Your task to perform on an android device: Because of my hectic schedule, I use CruiseMapper to search for the Cruise Schedule of Spirit of adventure for a one-way cruise vacation from London to Lisbon the month of January 2024.
Image 1: 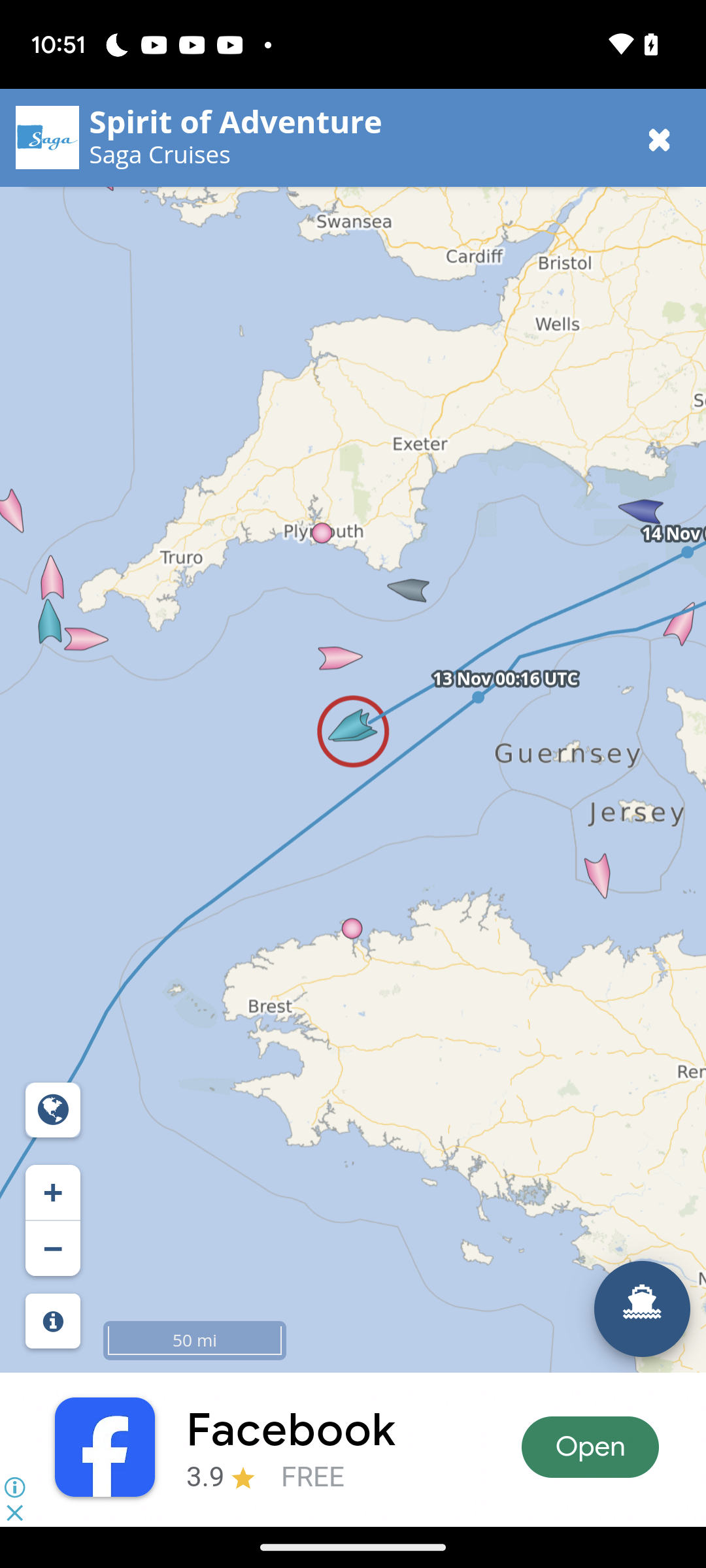
Open CruiseMapper app
Step 1: wait
Image 2: 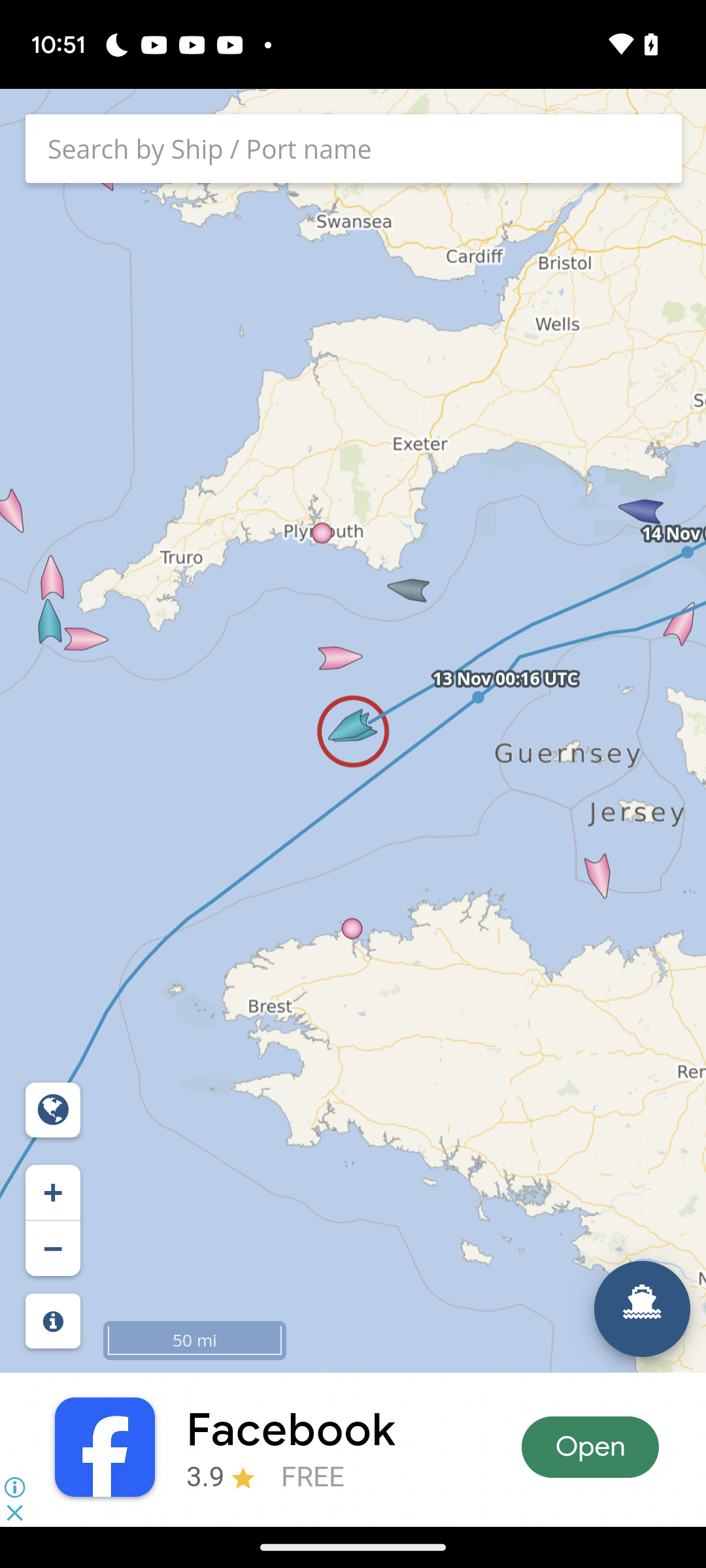
Click on the searchbar at the top of the screen
Step 2: click (352, 140)
Image 3: 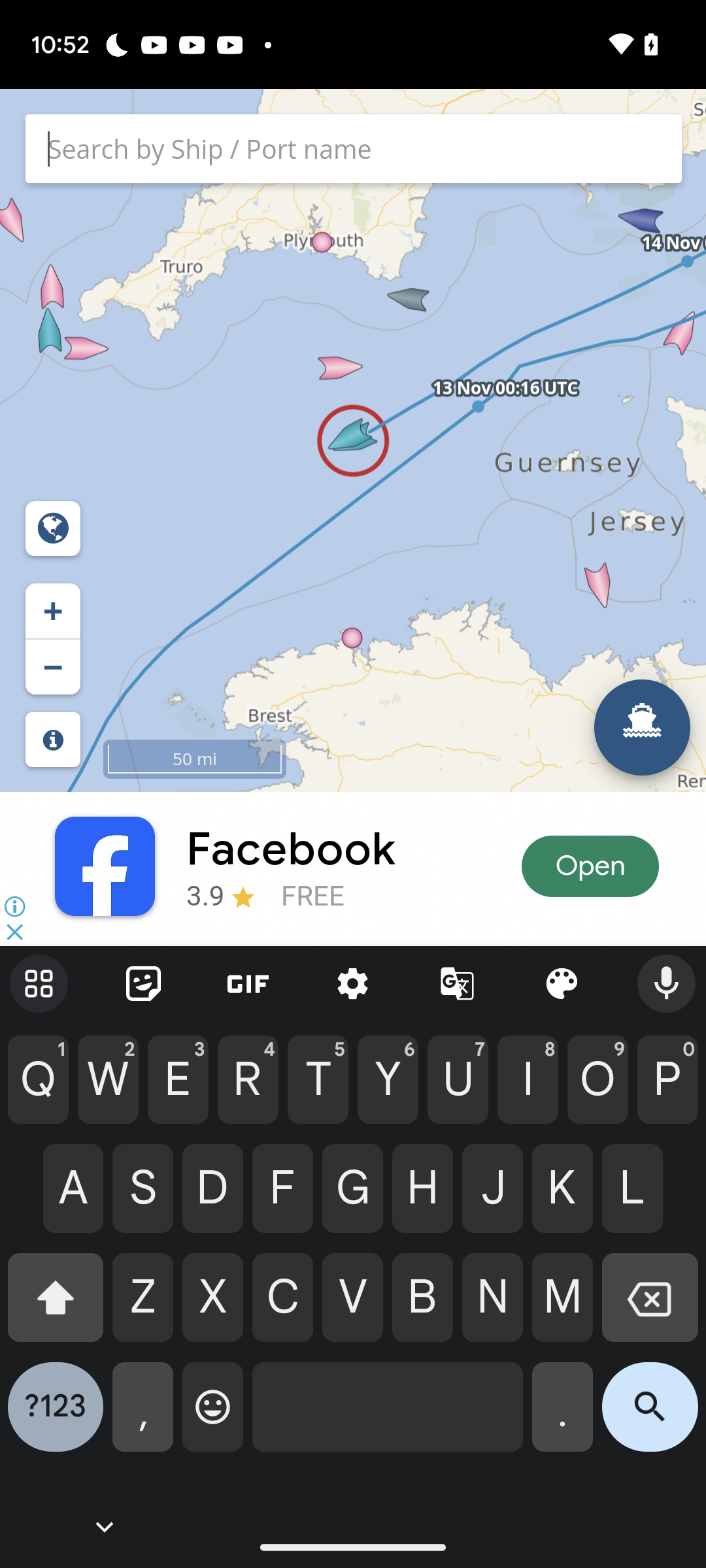
Enter Lisbon in the textbox
Step 3: type "Lisbon"
Image 4: 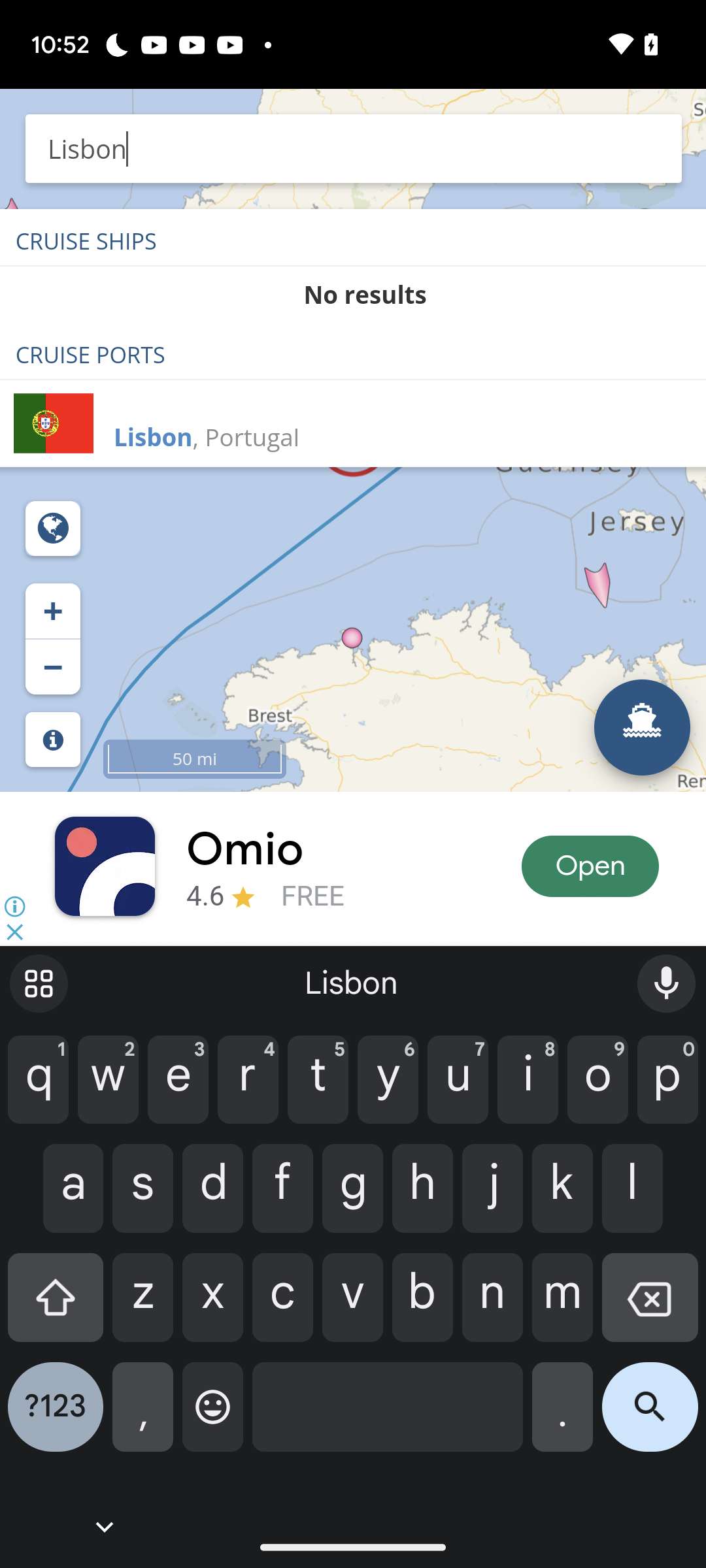
Click on the suggested search result
Step 4: click (246, 436)
Image 5: 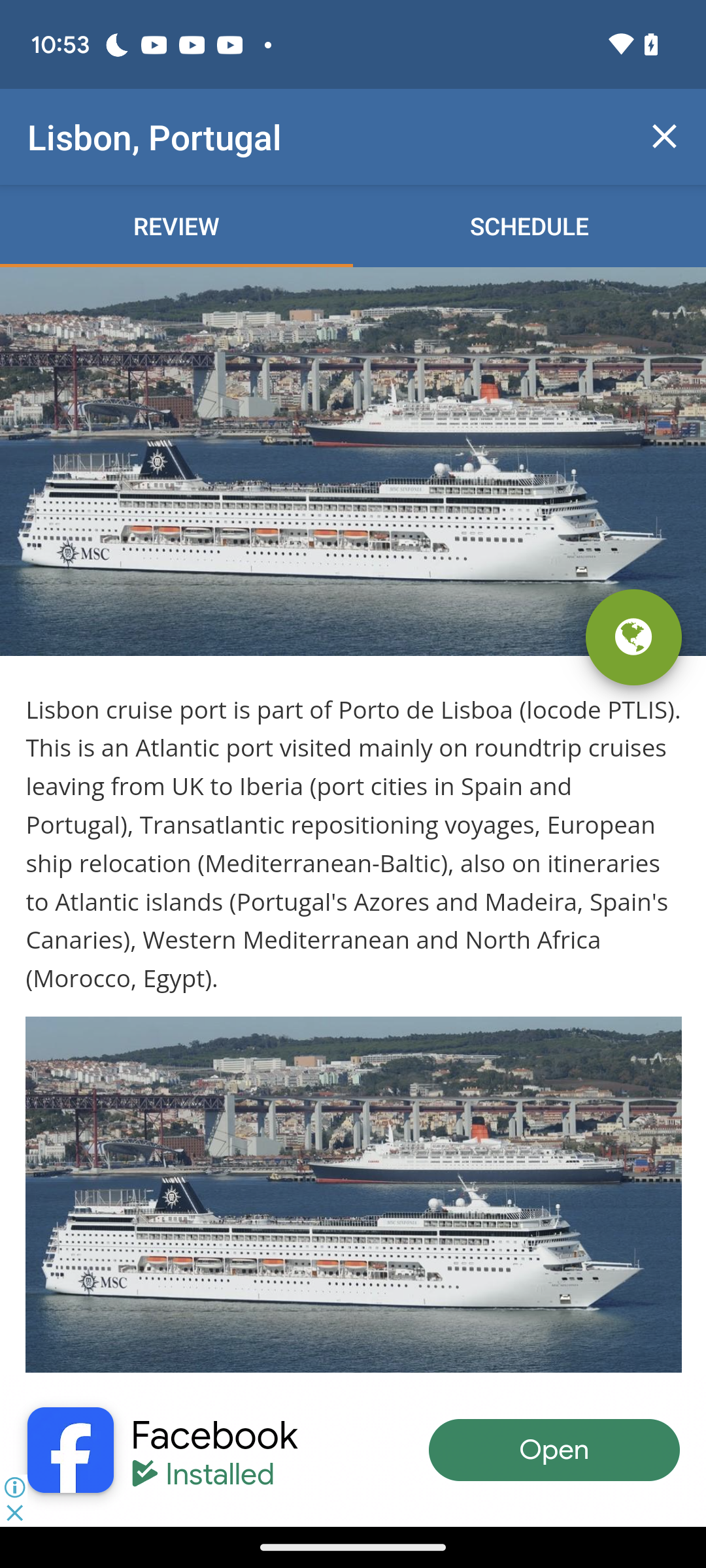
Click on the schedule option
Step 5: click (529, 225)
Image 6: 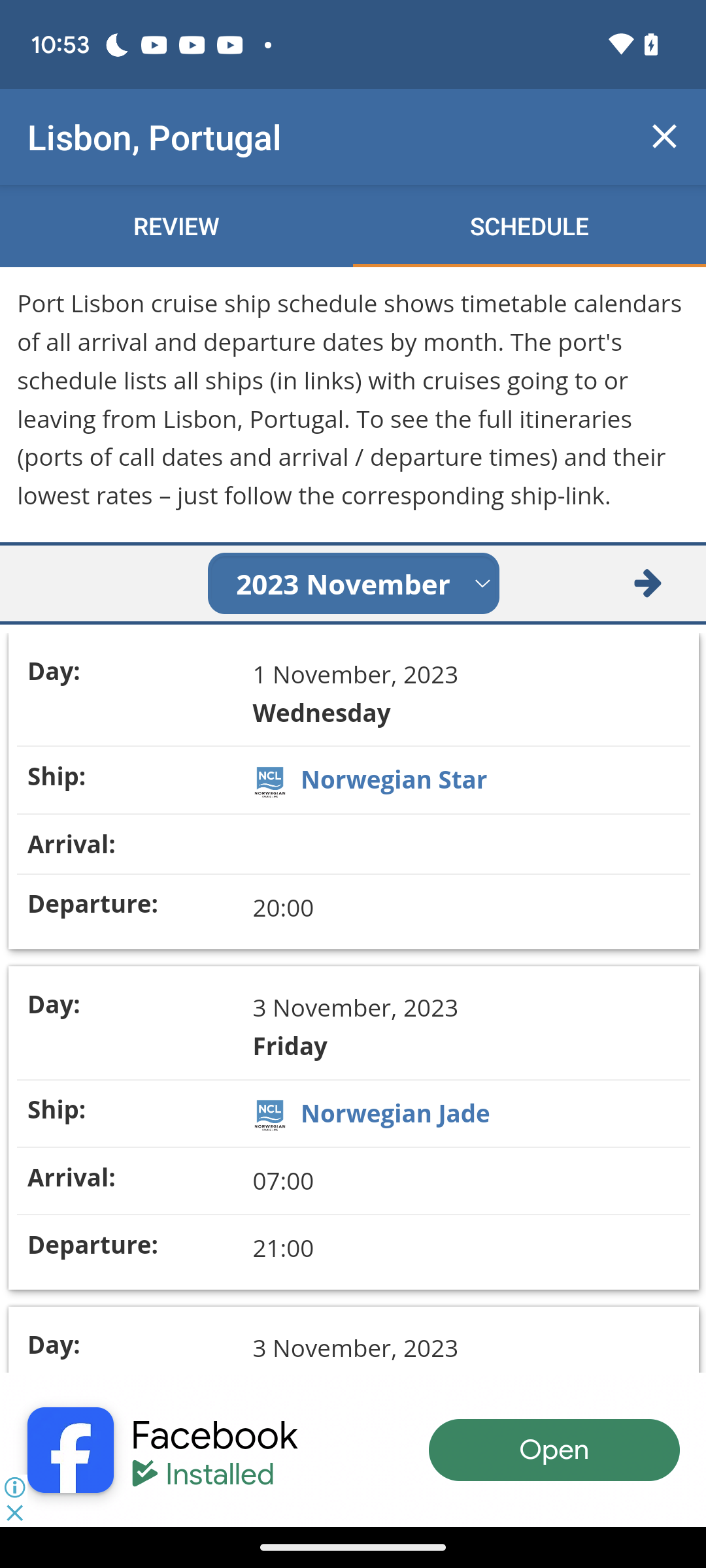
Click on the drop down to select the month
Step 6: click (353, 583)
Image 7: 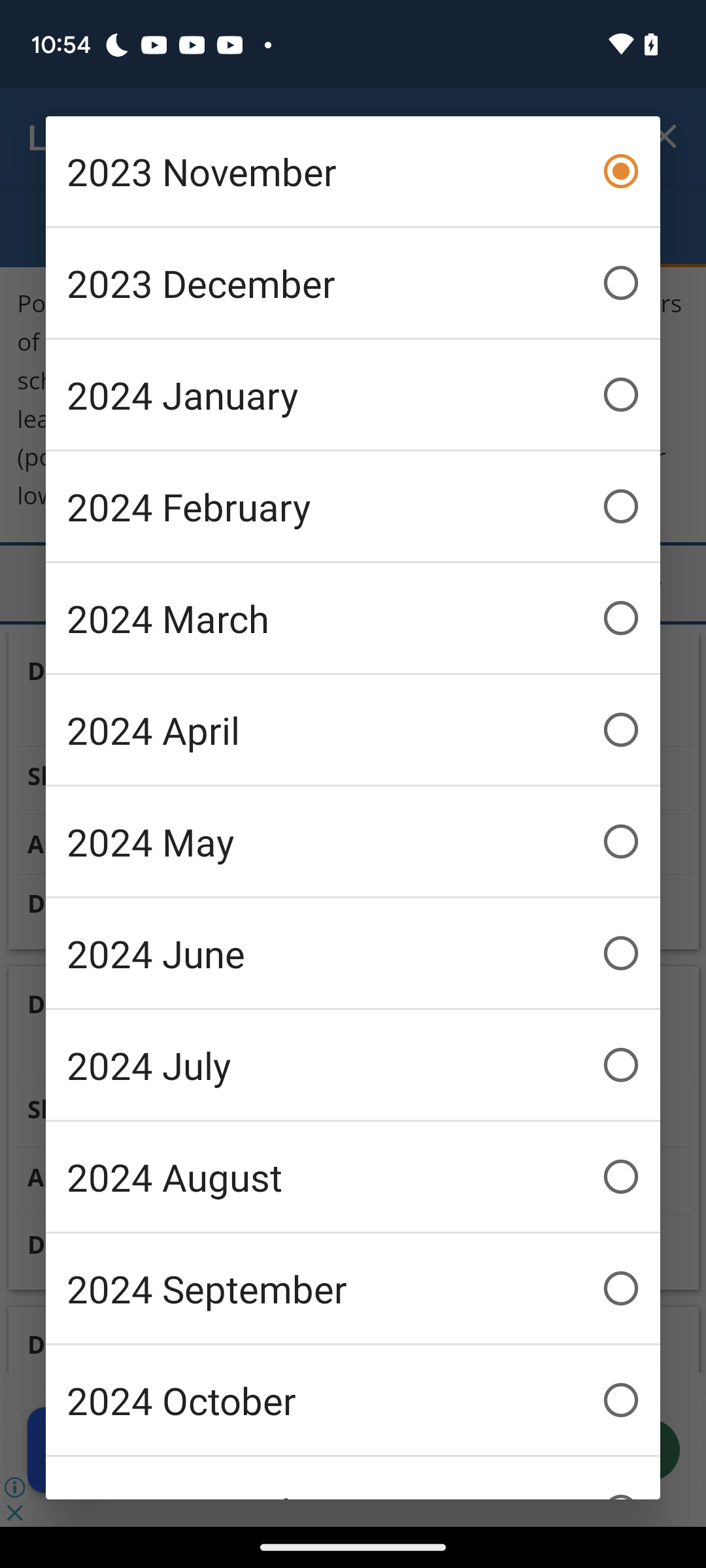
Click on 2024 January
Step 7: click (353, 394)